Your task to perform on an android device: I am looking for the golf shoes of the ECCO brand, so apply the filter brand and look for the golf shoes on the Myntra app.
Image 0: 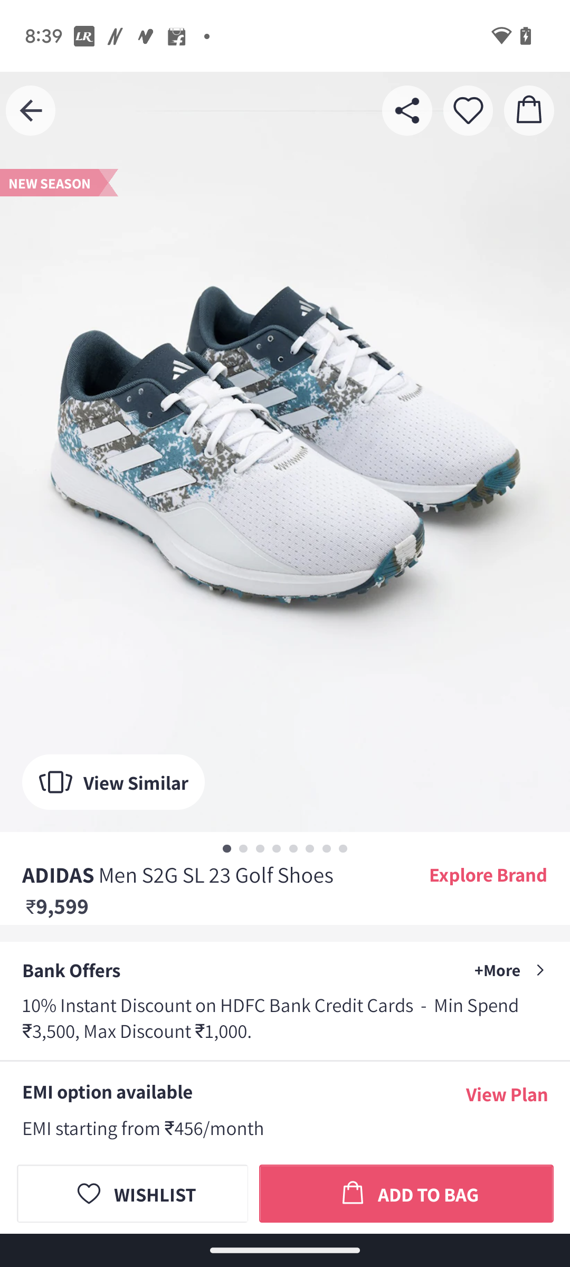
Go back to the previous page.
Step 0: press back button
Image 1: 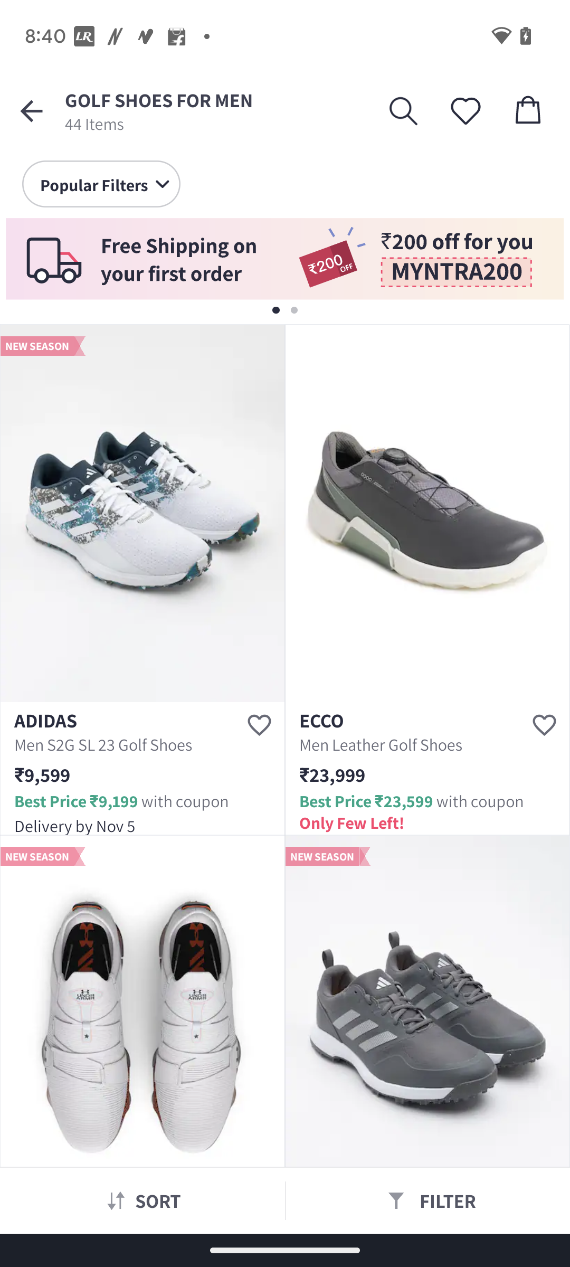
Click on the filter tab at the bottom right corner of the screen.
Step 1: click (448, 1200)
Image 2: 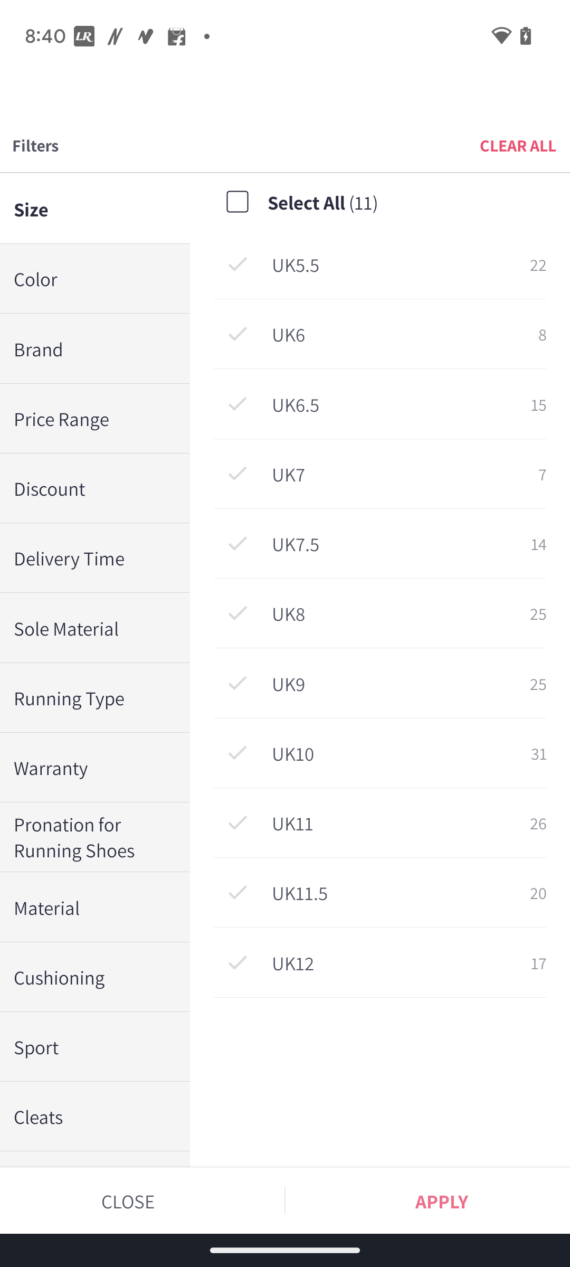
Click on the tab “Brand”.
Step 2: click (88, 348)
Image 3: 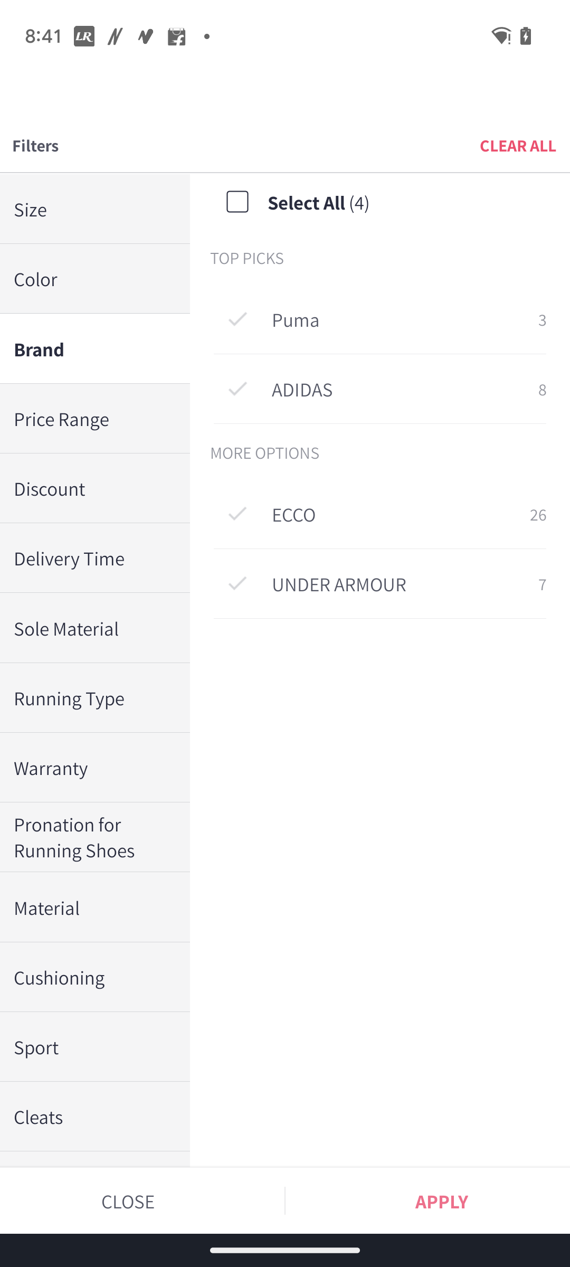
Click on "ECCO".
Step 3: click (393, 514)
Image 4: 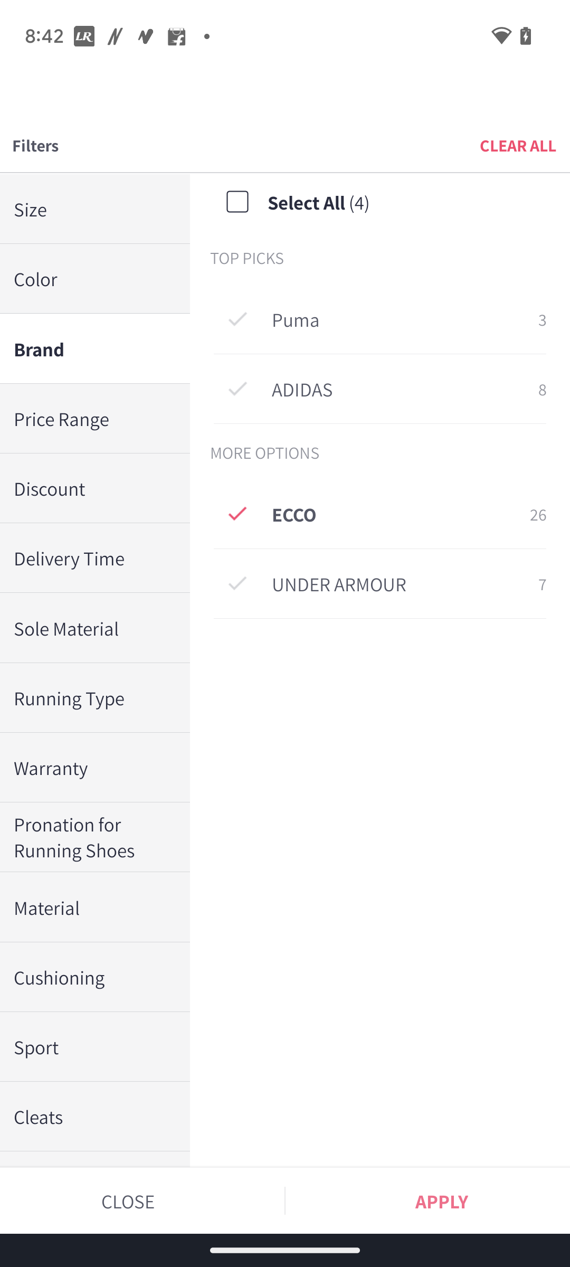
Click on the tab “APPLY” at the bottom right corner of the screen.
Step 4: click (441, 1201)
Image 5: 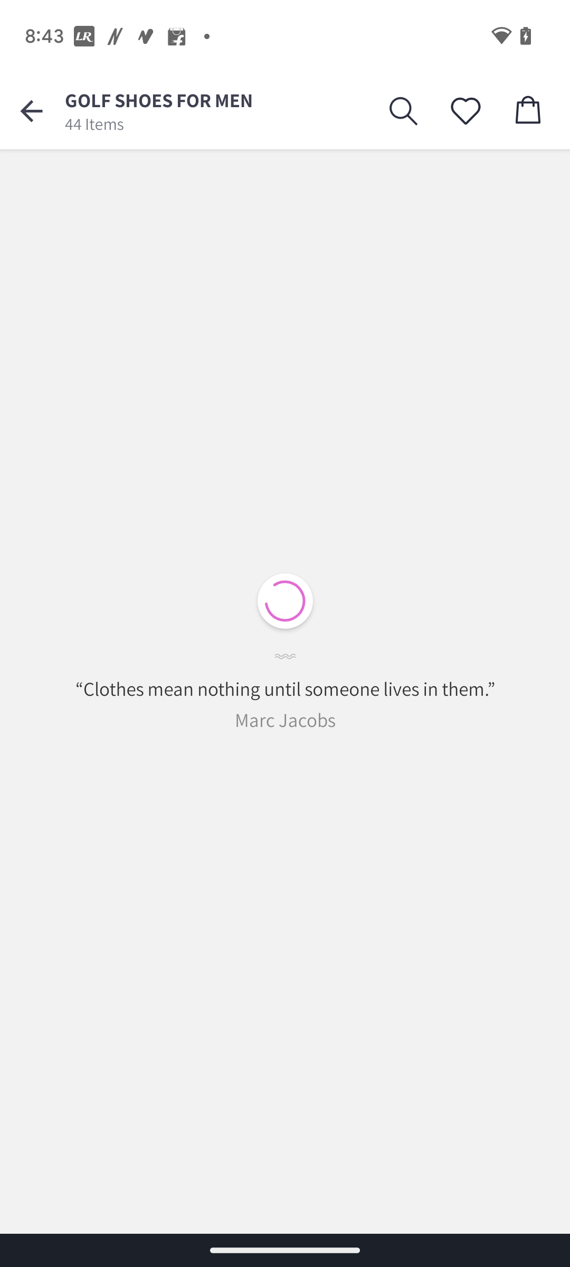
Click on the tab “APPLY” at the bottom right corner of the screen.
Step 5: wait